Your task to perform on an android device: These Samba OG Shoes looking good and I want to add these sneakers to my bag, so add Samba OG Shoes to my bag in adidas app.
Image 0: 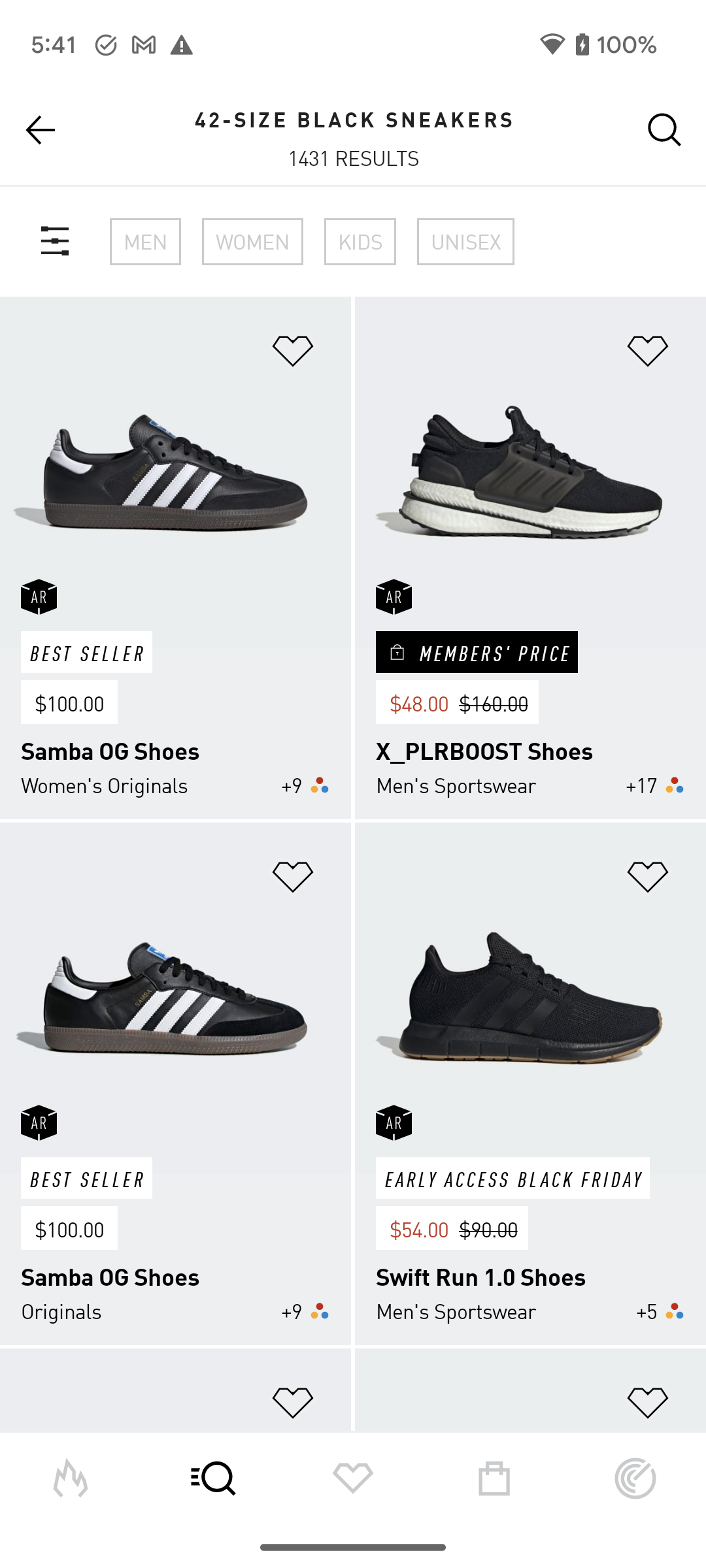
Click on the Samba OG Shoes to view the add to bag option.
Step 0: click (186, 767)
Image 1: 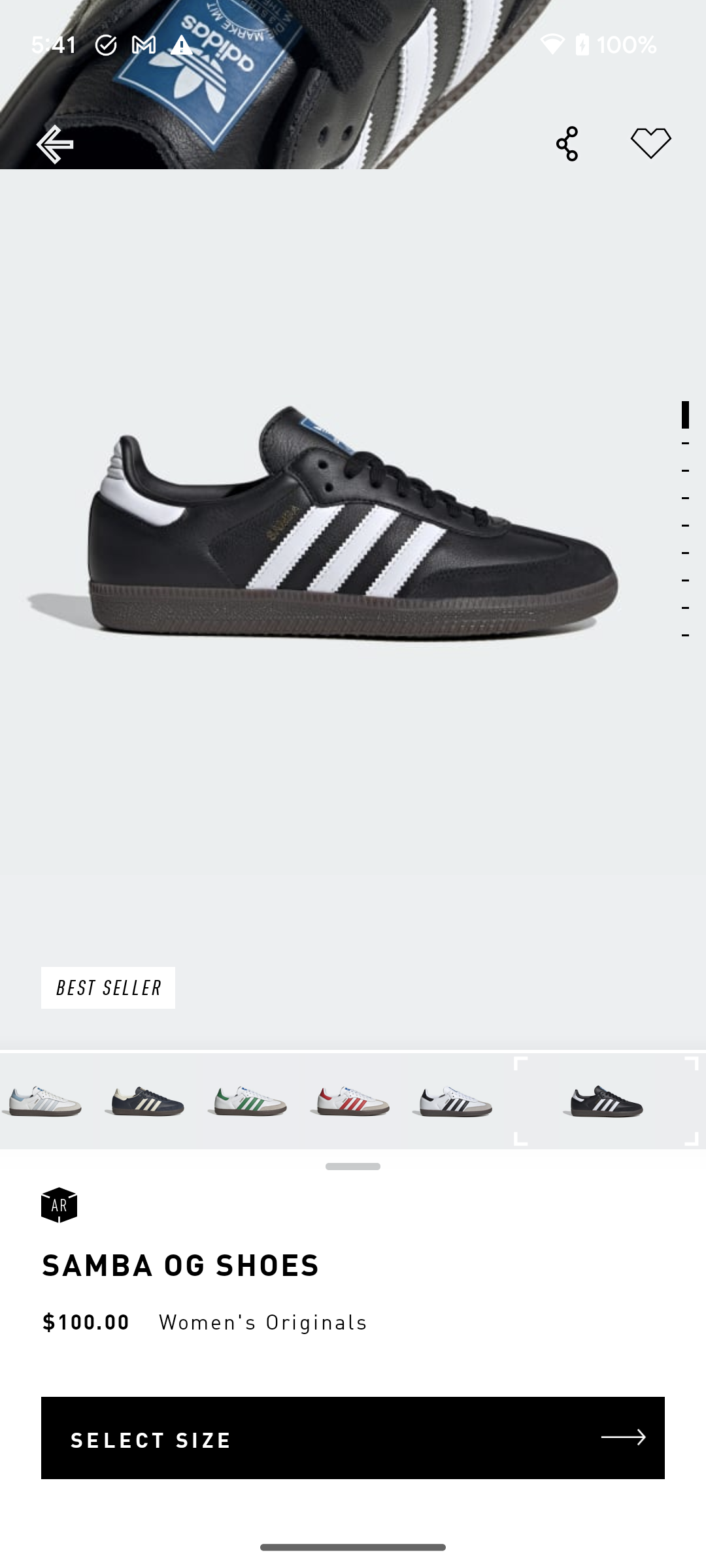
Scroll up to view the add to bag option.
Step 1: scroll down
Image 2: 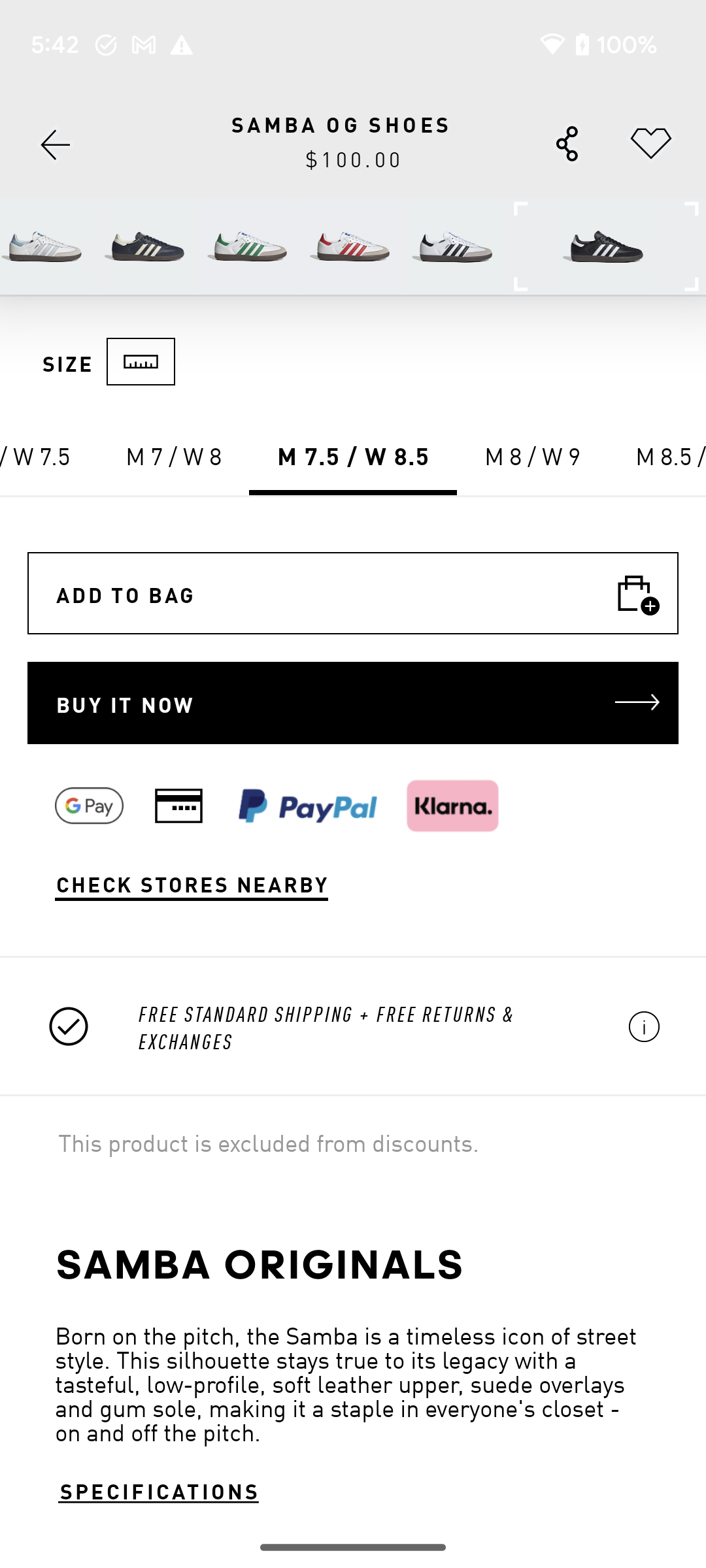
Click on the Add To Bag option to add these shoes to my bag.
Step 2: click (353, 579)
Image 3: 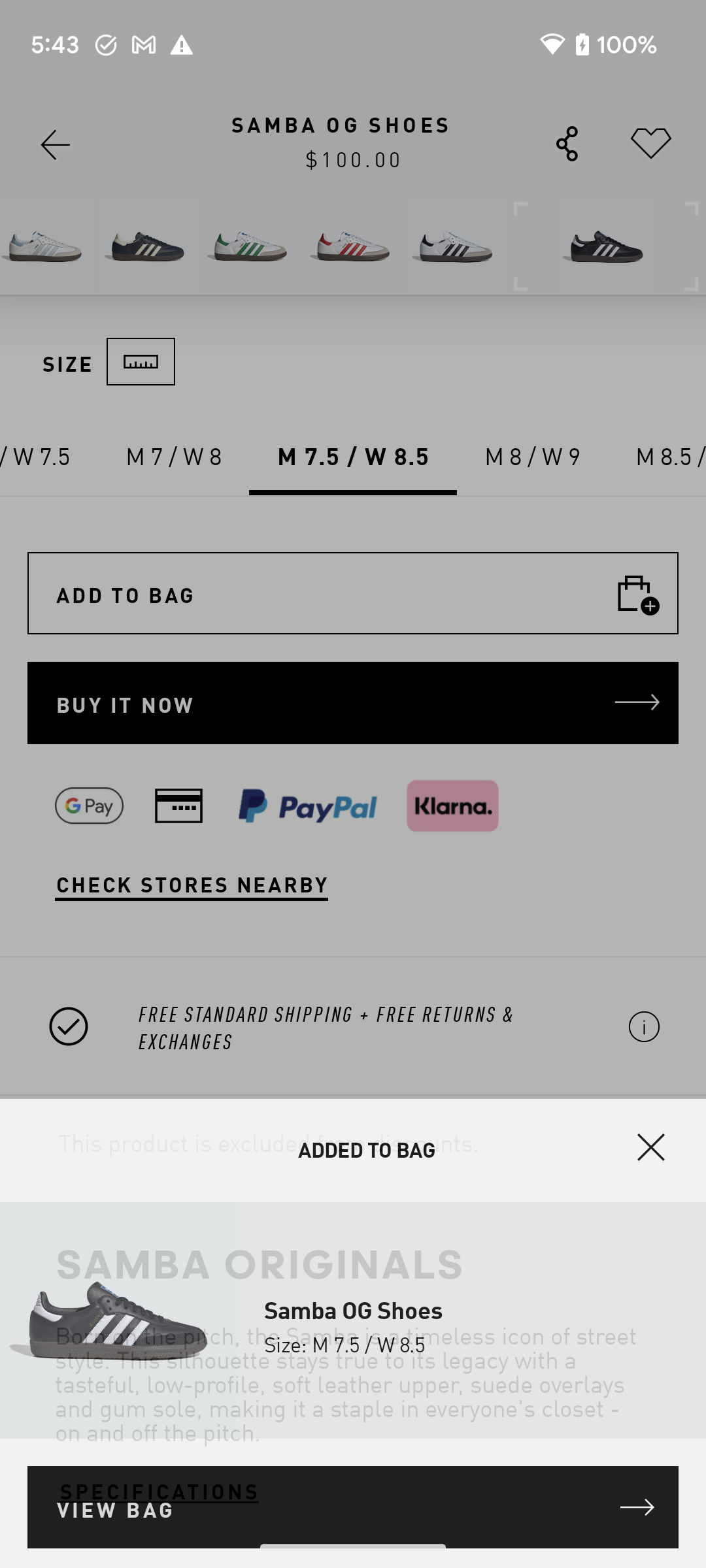
Click on the Add To Bag option to add these shoes to my bag.
Step 3: wait